Your task to perform on an android device: Share the direction with my friend  Rick Weinstein to his mail id rick.weinstein@dayrep.com
Image 0: 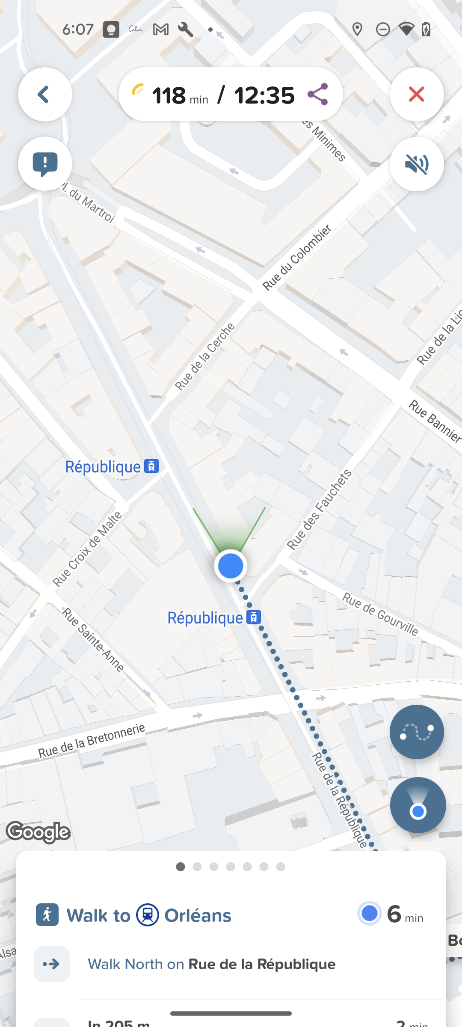
Click on the share icon at the top of the screen
Step 0: click (231, 513)
Image 1: 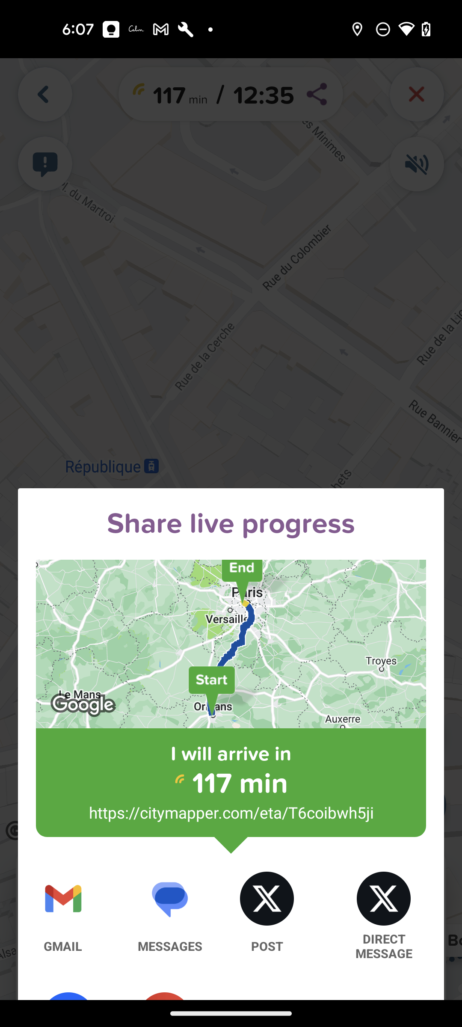
Click on the Gmail 
Step 1: click (62, 917)
Image 2: 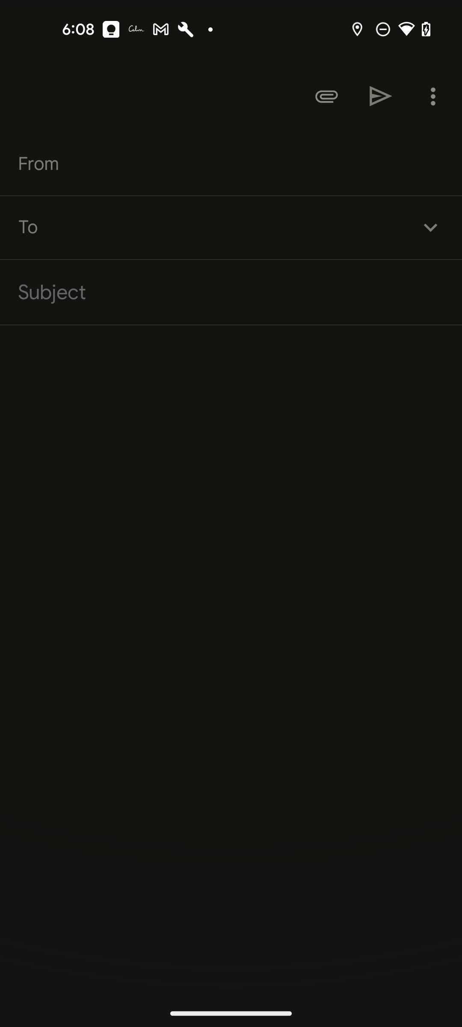
Click on the Gmail 
Step 2: wait
Image 3: 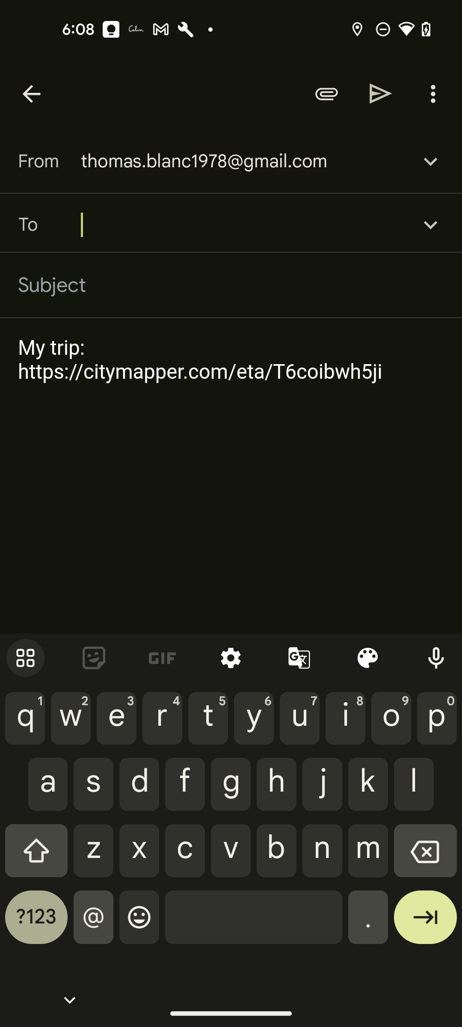
Type rick.weinstein@dayrep.com
Step 3: type "rick.weinstein@dayrep.com"
Image 4: 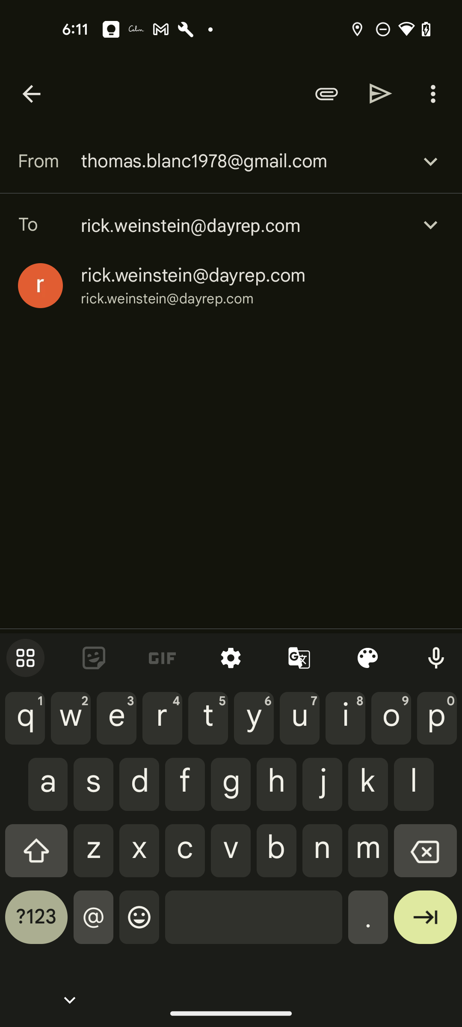
Click on the suggested mail id
Step 4: click (193, 275)
Image 5: 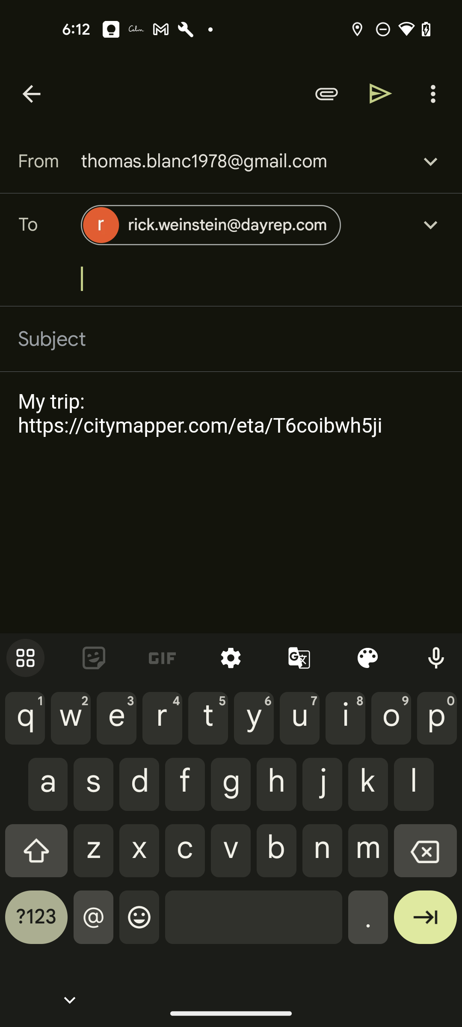
Click on the send icon at the top right of the screen
Step 5: click (381, 93)